Your task to perform on an android device: I want to view the details of second product Ferrero Rocher from the list
Image 0: 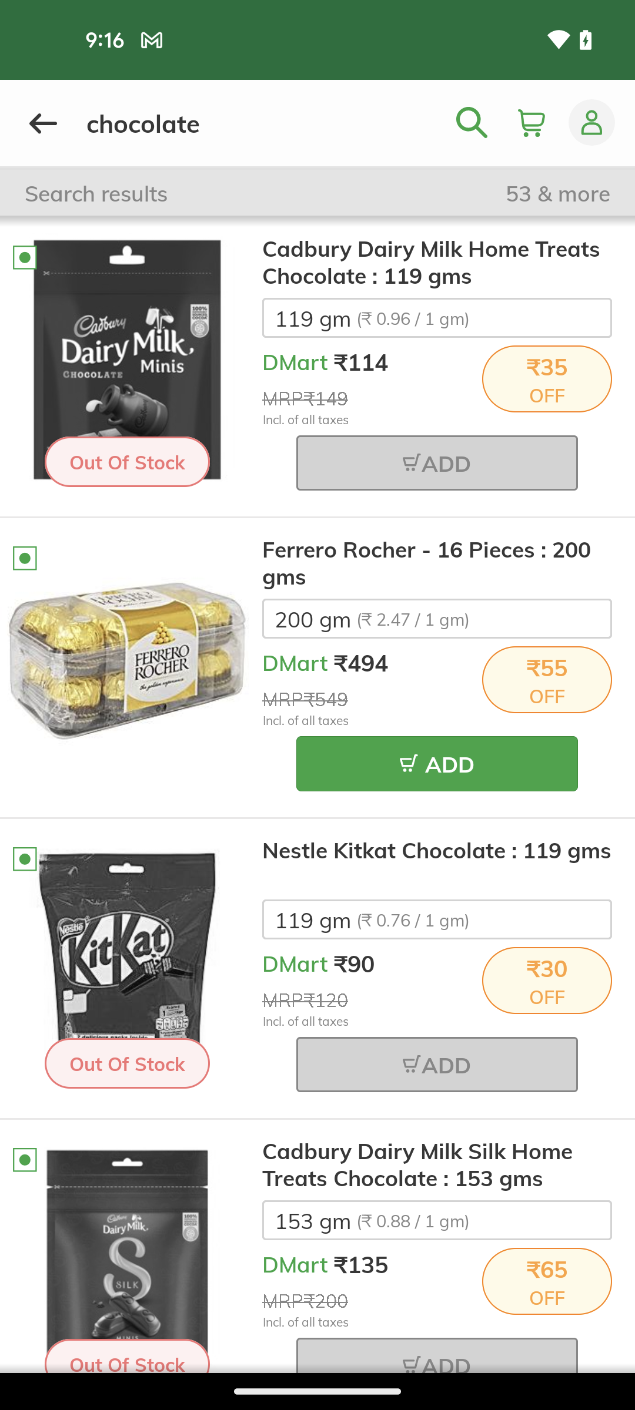
click on the second product from the list
Step 0: click (437, 562)
Image 1: 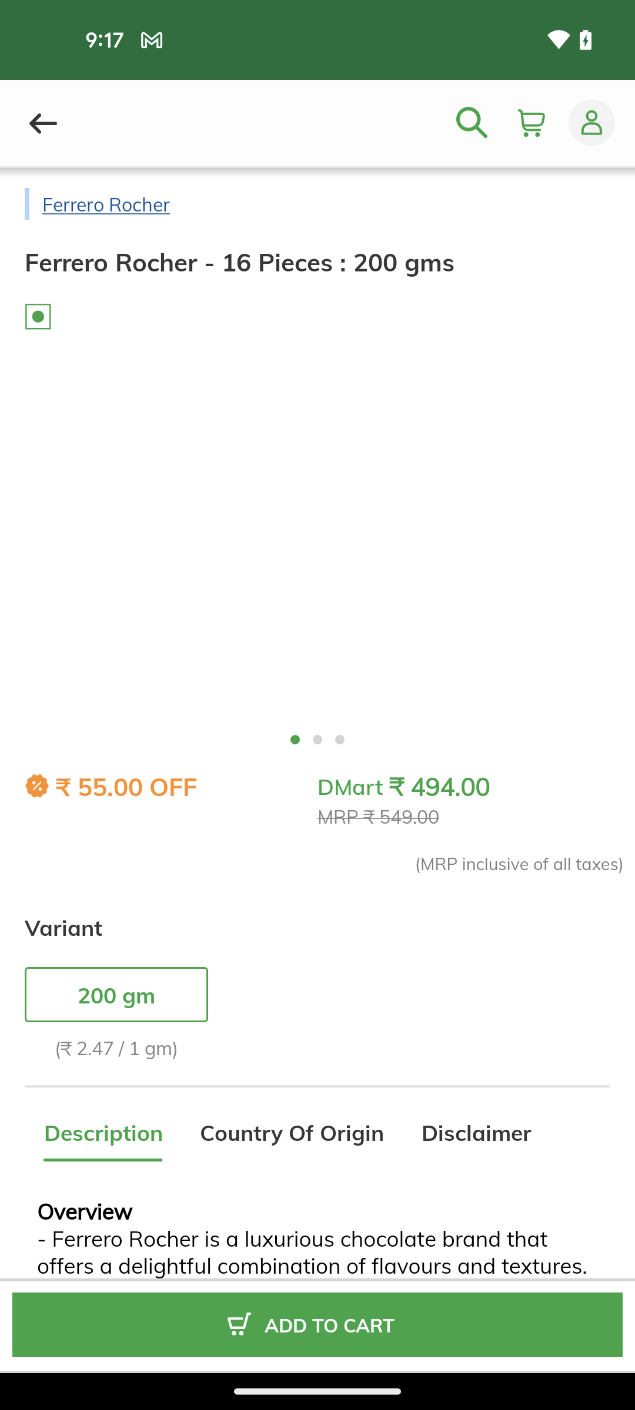
scroll down to see details
Step 1: scroll down